Your task to perform on an android device: I would like to add the apple i phone 15 (256 GB)-black to my cart for a future purchase.
Image 0: 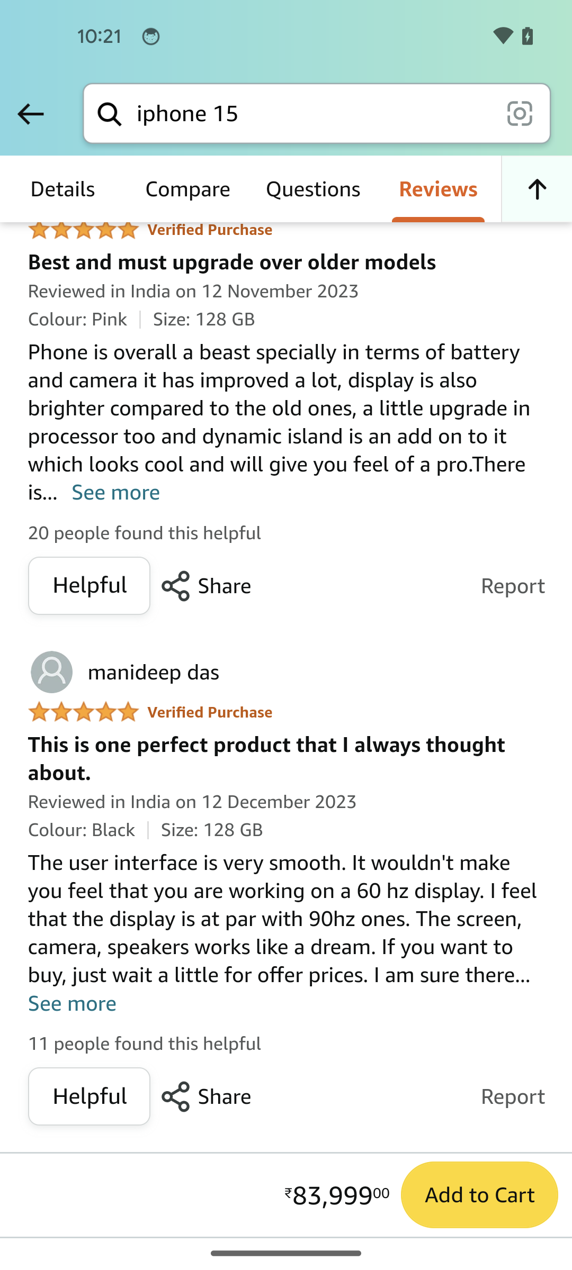
Tap on the add to cart button
Step 0: click (479, 1194)